Your task to perform on an android device: There is an interesting feature in the Skype app where we can search conversations by contacts, and I want to view messages by contact, so I want to view messages from Amelia Miller in the Skype app.
Image 0: 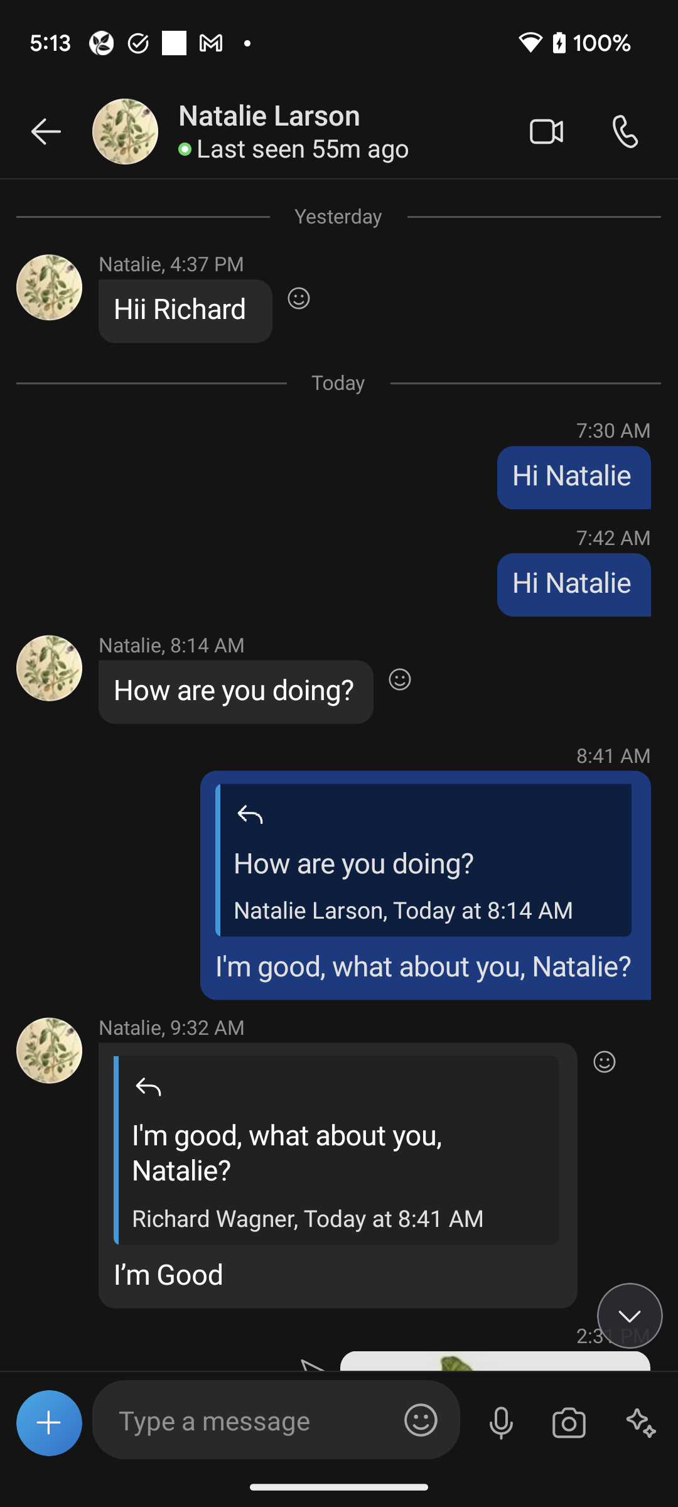
Go back to the previous page to view messages from Amelia Miller.
Step 0: press back button
Image 1: 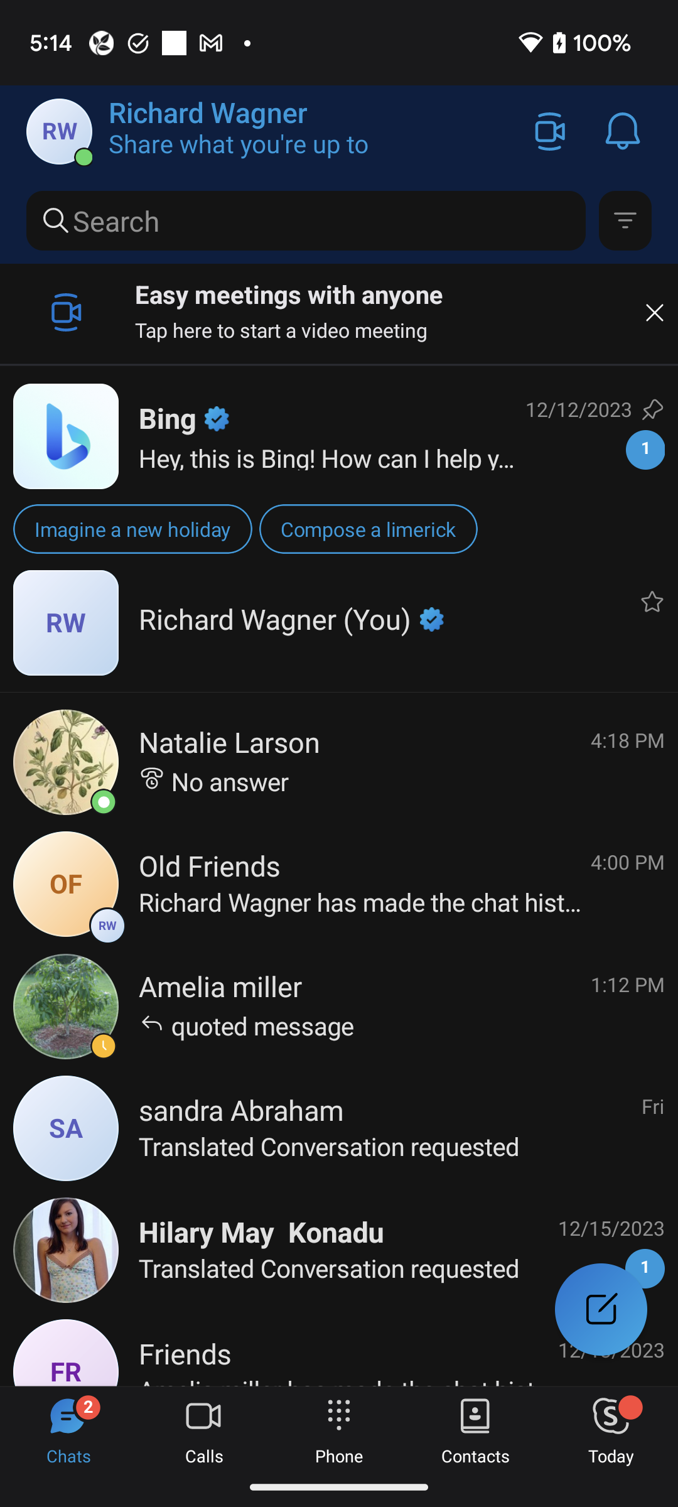
Click on the Contacts tab at the bottom of the screen to view the contact of Amelia Miller.
Step 1: click (475, 1427)
Image 2: 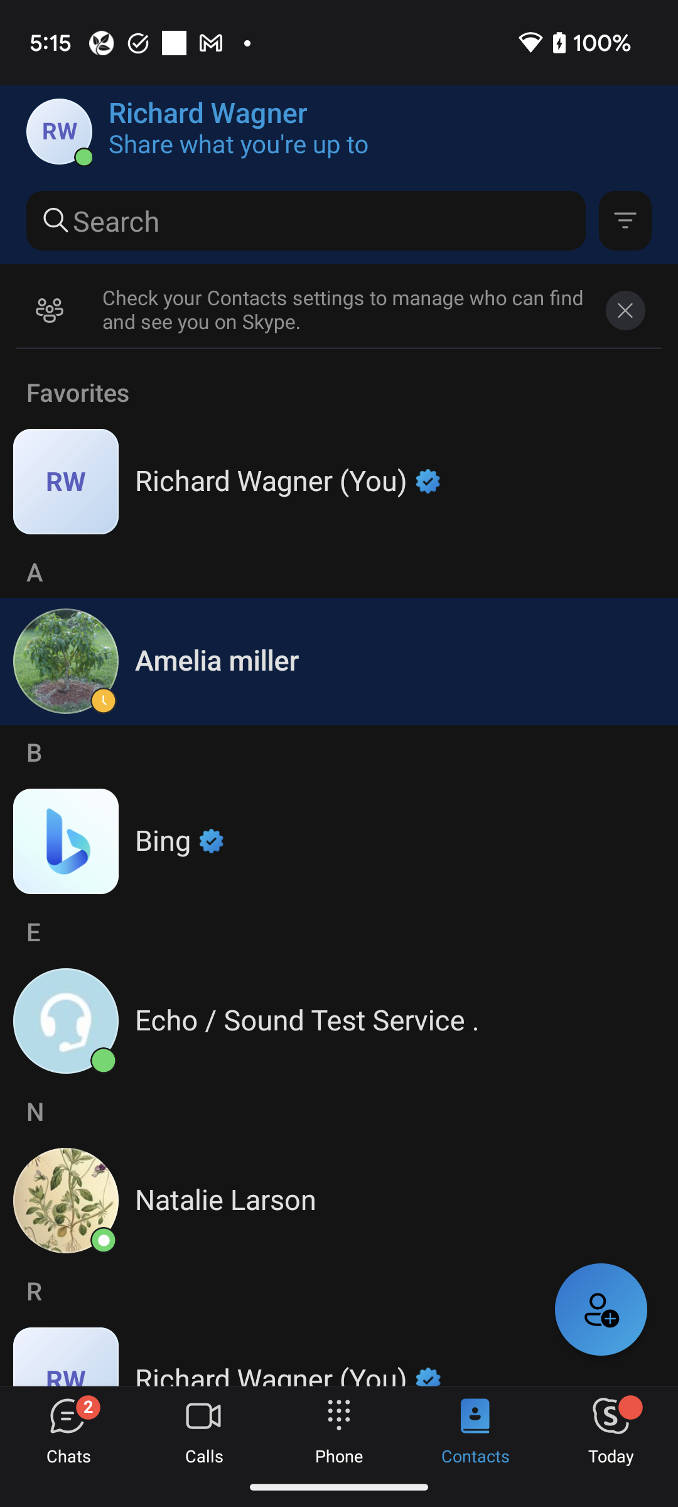
Click on the Amelia miller to view the messages.
Step 2: click (217, 661)